Your task to perform on an android device: Search for the Boat Stone 350 Bluetooth Speaker on Flipkart.
Image 0: 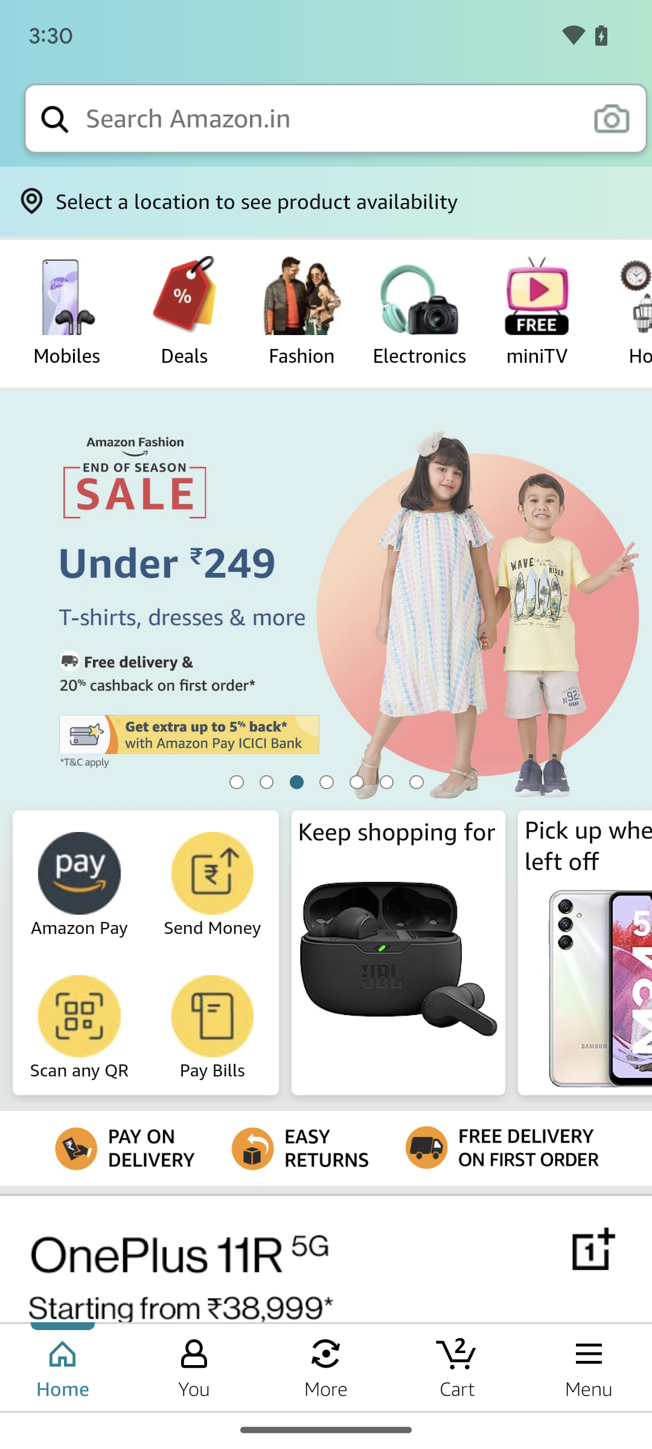
Open flipkart.
Step 0: open app "Flipkart"
Image 1: 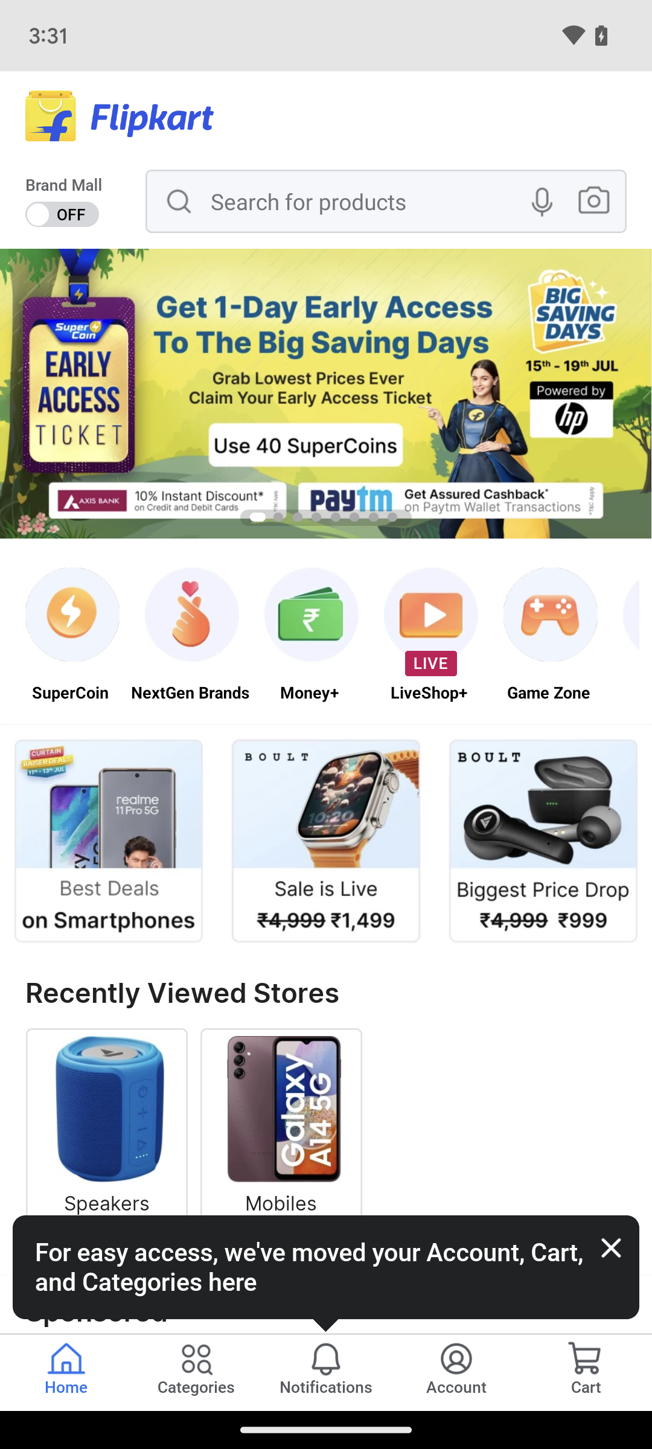
Click on the Search bar.
Step 1: click (367, 201)
Image 2: 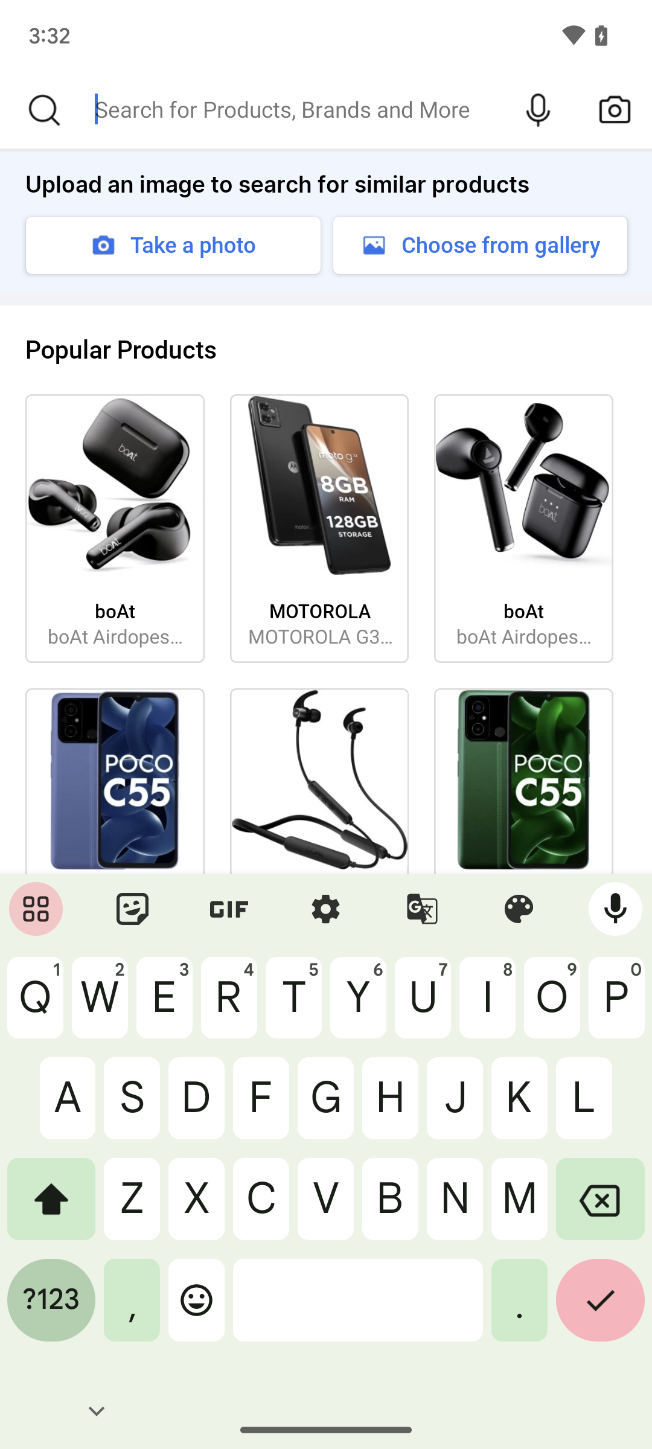
Type in the Boat Stone 350 Bluetooth Speaker.
Step 2: type "Boat Stone 350 Bluetooth Speaker"
Image 3: 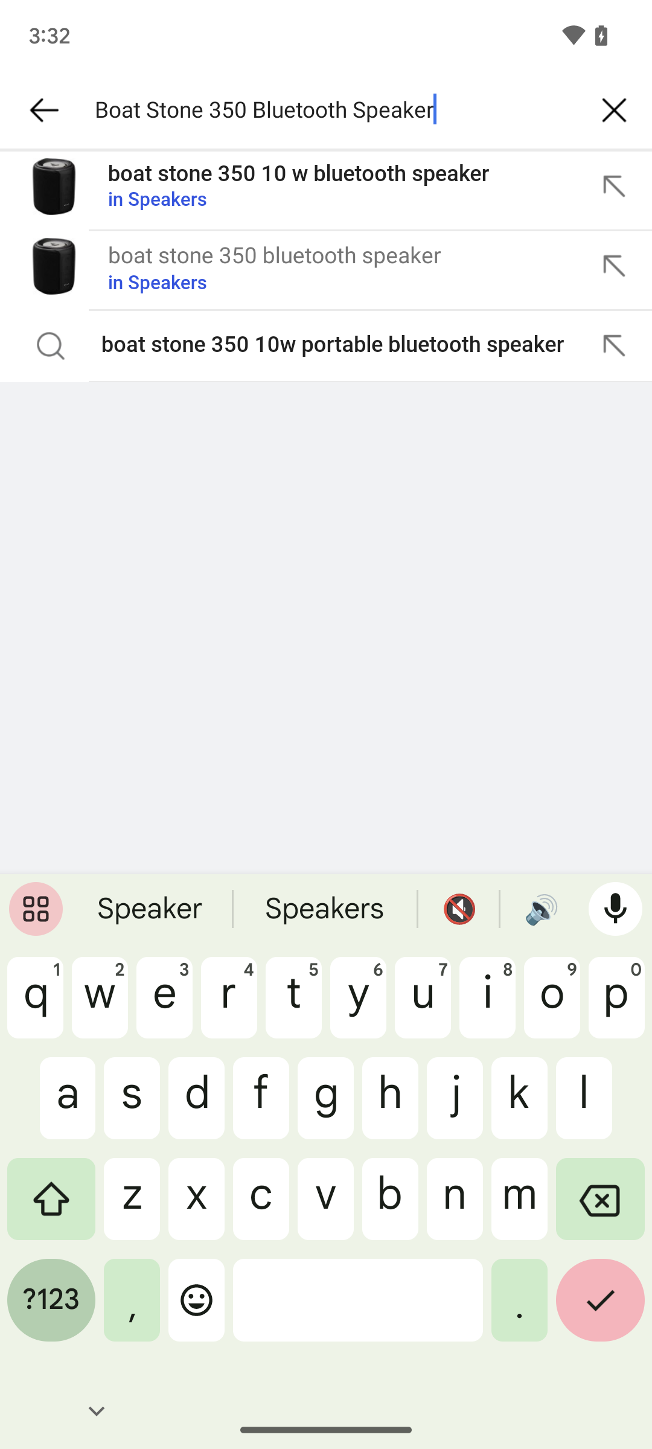
Click on the tick option at the right bottom of the keyboard.
Step 3: click (600, 1310)
Image 4: 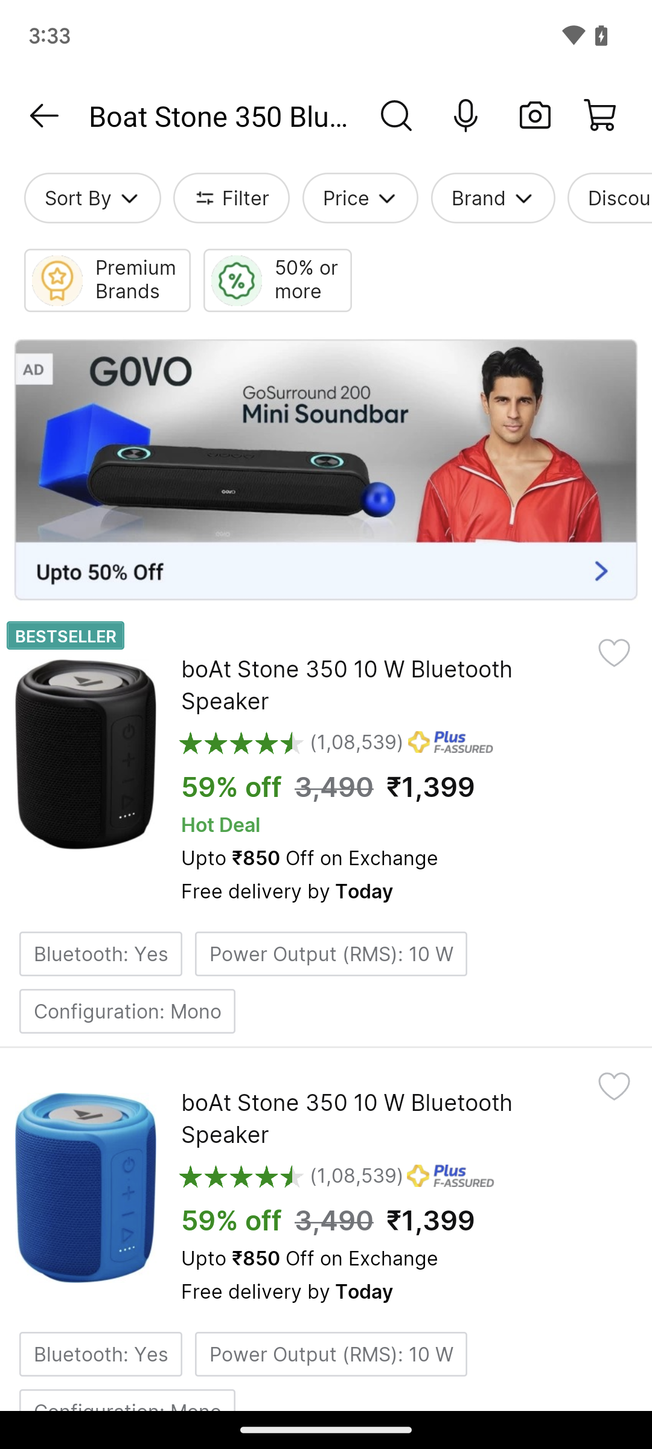
Click on the Second search result to view the product.
Step 4: click (334, 1220)